Your task to perform on an android device: View the details of the Nike Men's RUN SWIFT 2 Black Running Shoes using the Tata NEU app.
Image 0: 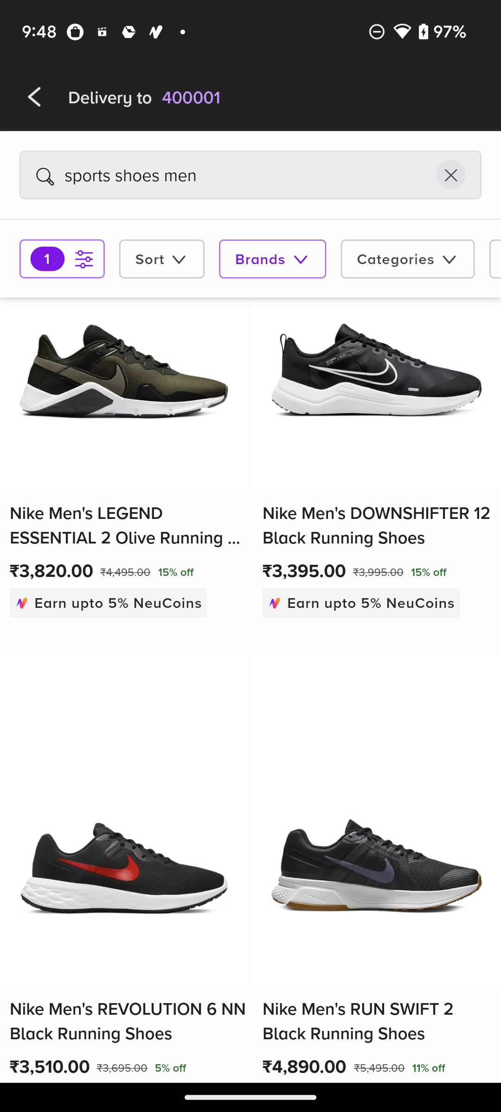
Click on Nike Men's RUN SWIFT 2 Black Running Shoes
Step 0: click (377, 869)
Image 1: 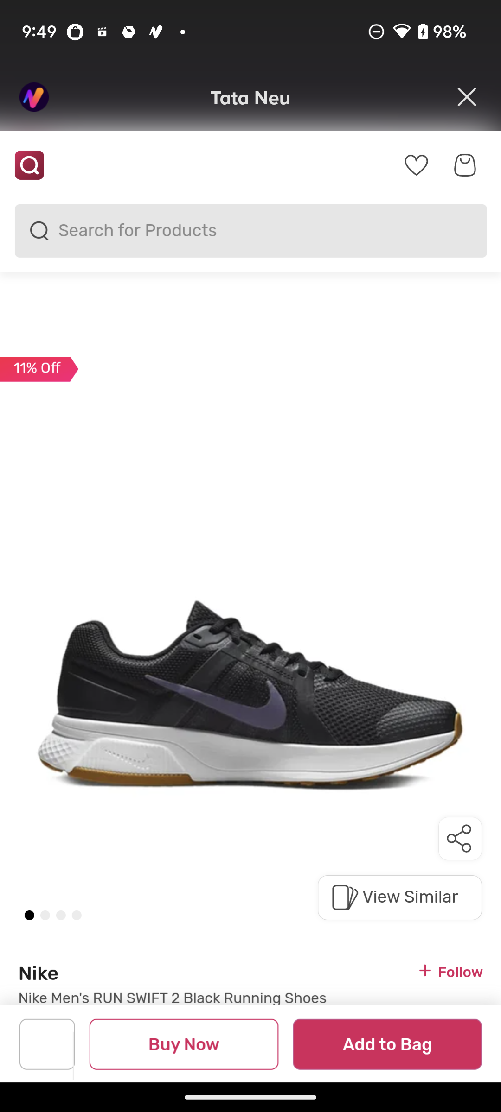
swipe up for product details
Step 1: scroll down
Image 2: 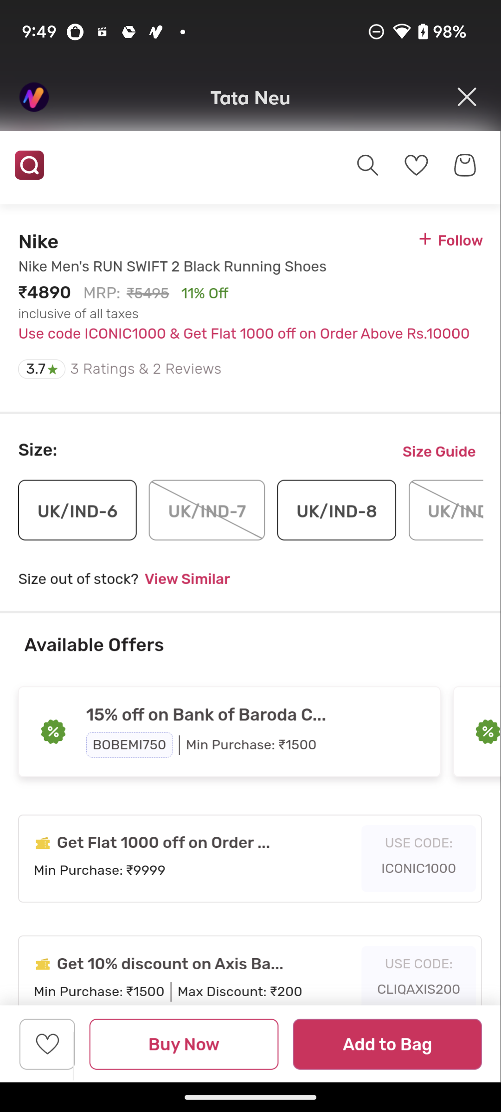
swipe up for product details
Step 2: scroll down
Image 3: 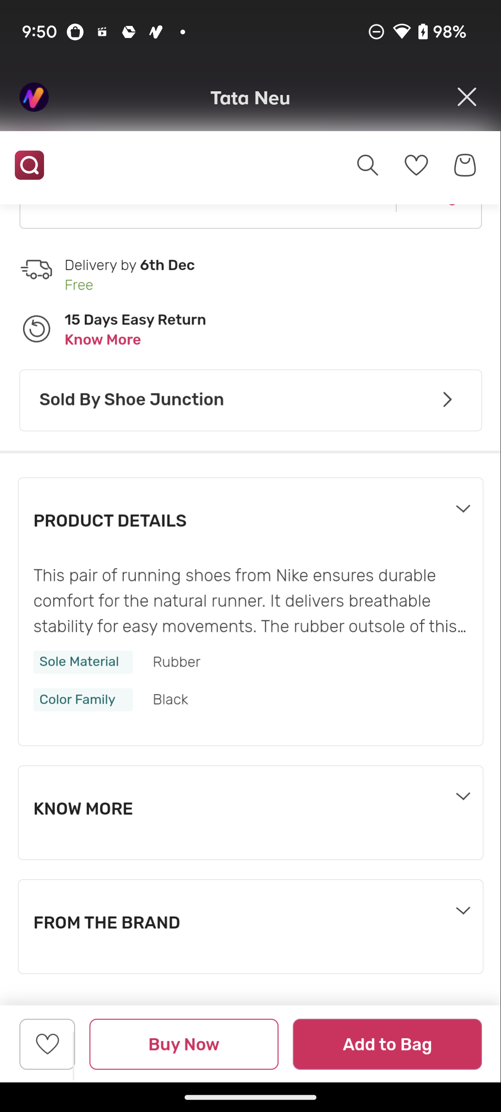
Click on the drop down icon of PRODUCT DETAILS
Step 3: click (251, 612)